Your task to perform on an android device: I wish to remove the 20 minutes timer because it is no longer necessary.
Image 0: 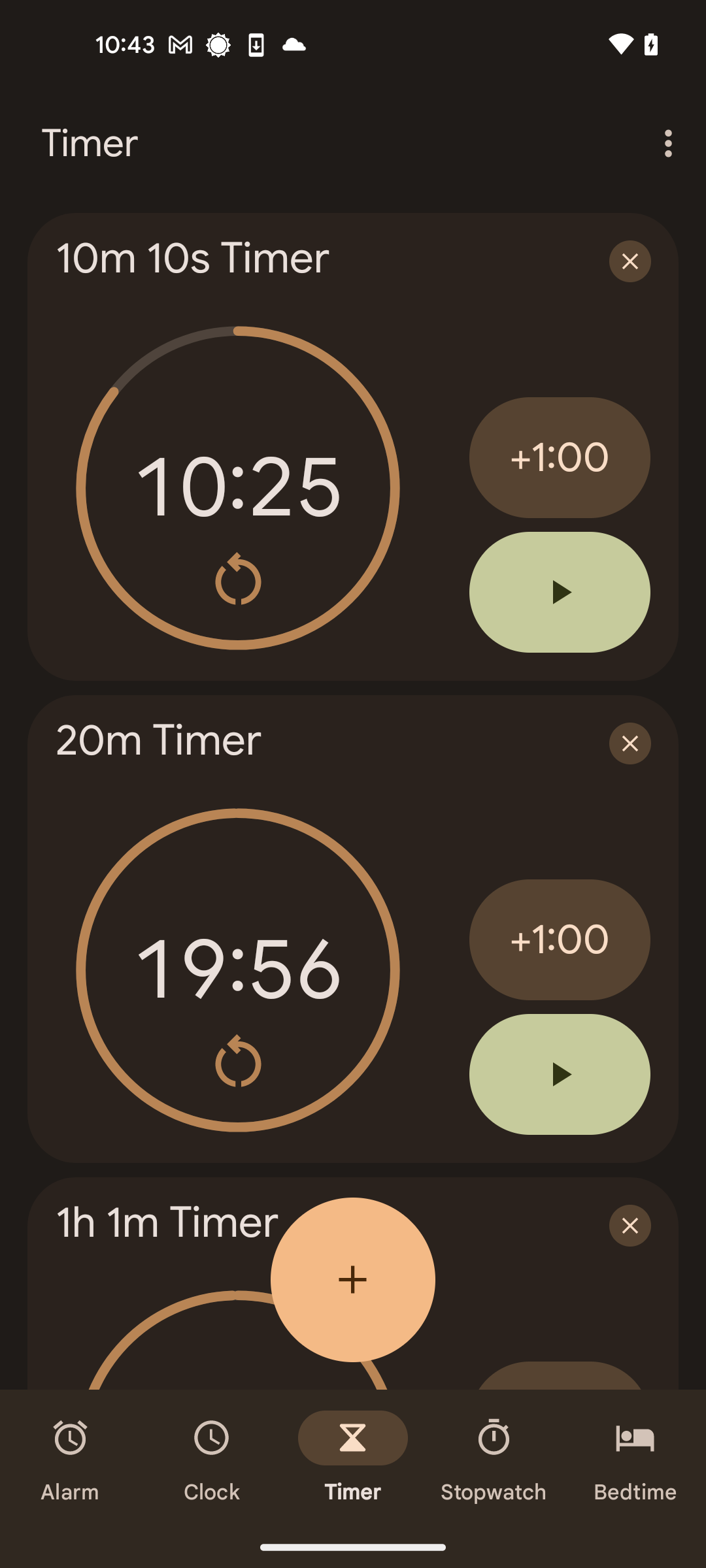
Tap on the cross icon of 20 minutes timer
Step 0: click (630, 743)